Your task to perform on an android device: Apply the Onyx filter to the image and save the image as a copy of the original image.
Image 0: 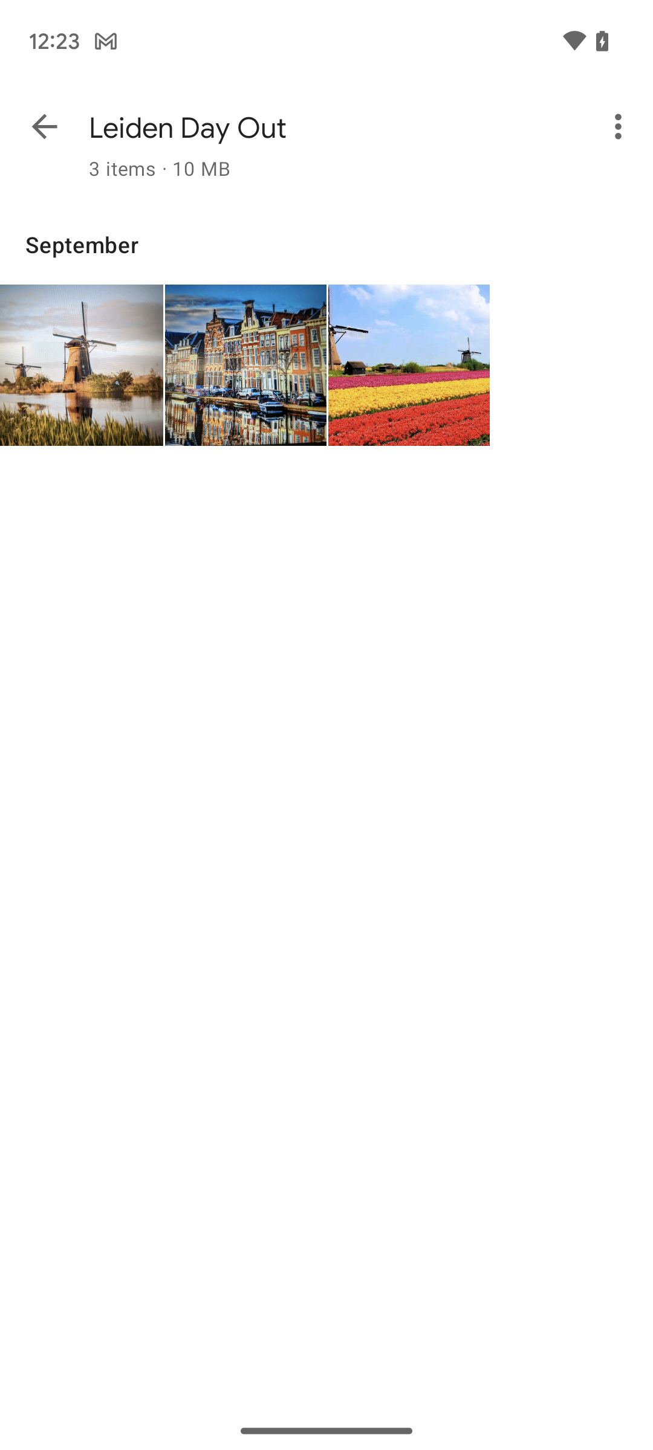
Click on the second image.
Step 0: click (245, 365)
Image 1: 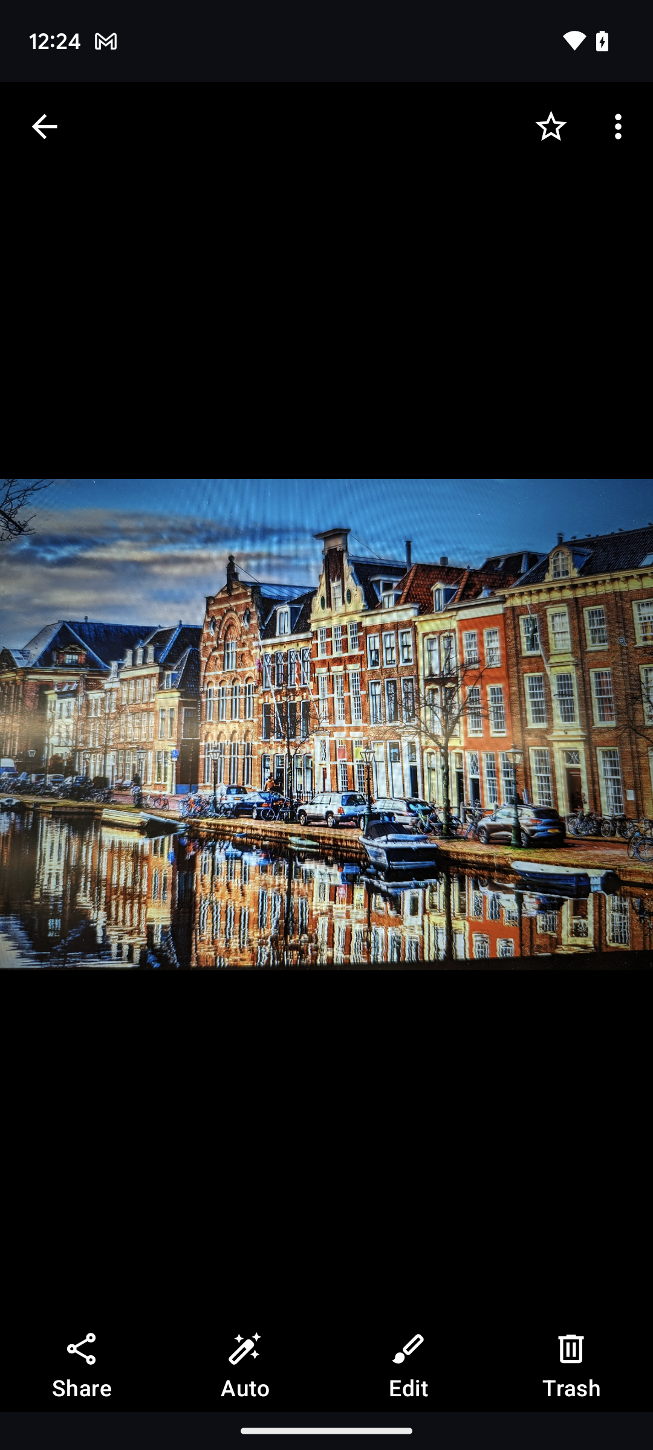
At the bottom of the screen,click on the edit icon.
Step 1: click (408, 1367)
Image 2: 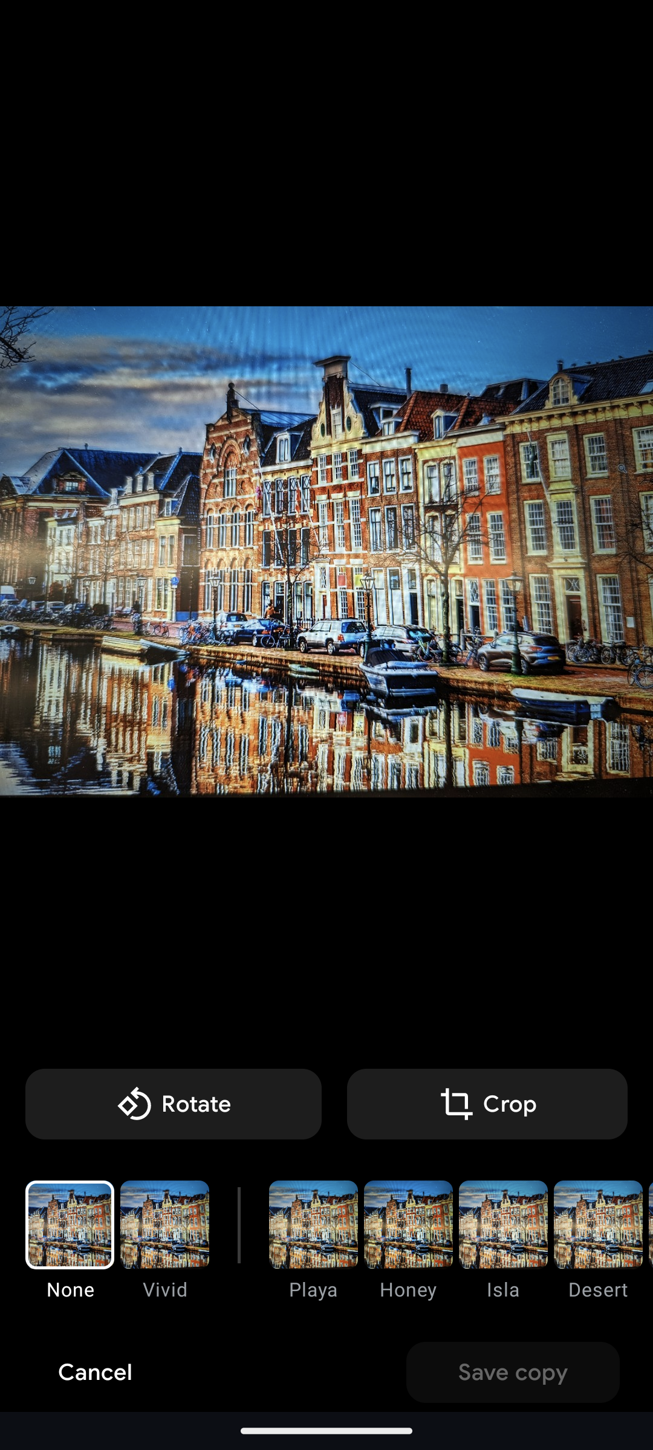
At the bottom Swipe from right to left on the filters until you find the Onyx filter.
Step 2: scroll right
Image 3: 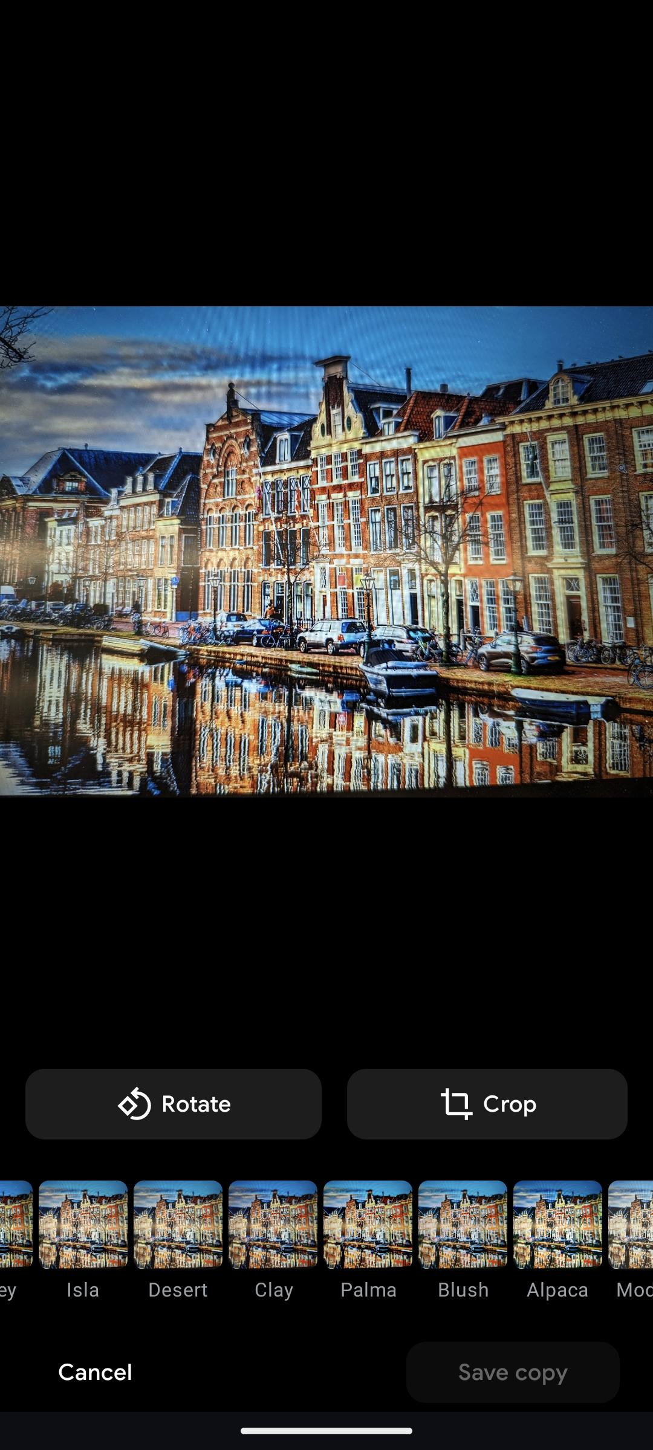
At the bottom Swipe from right to left on the filters until you find the Onyx filter.
Step 3: scroll right
Image 4: 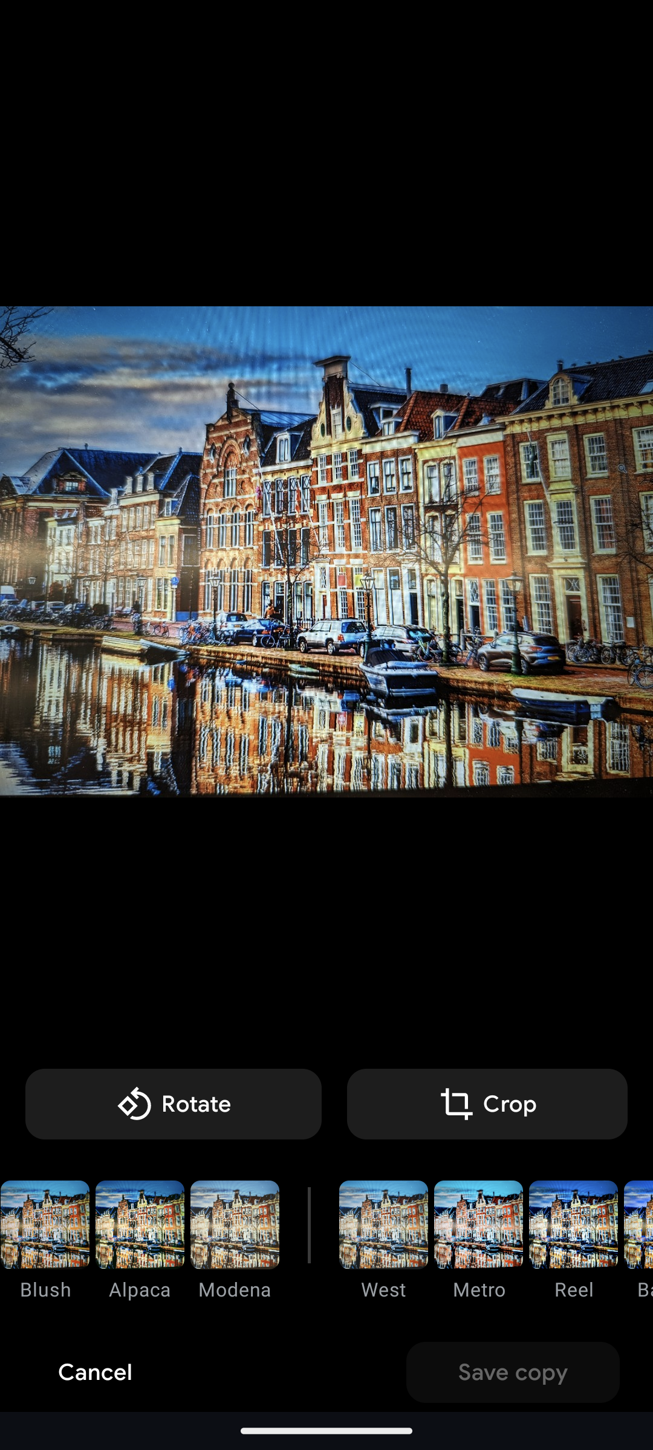
At the bottom Swipe from right to left on the filters until you find the Onyx filter.
Step 4: scroll right
Image 5: 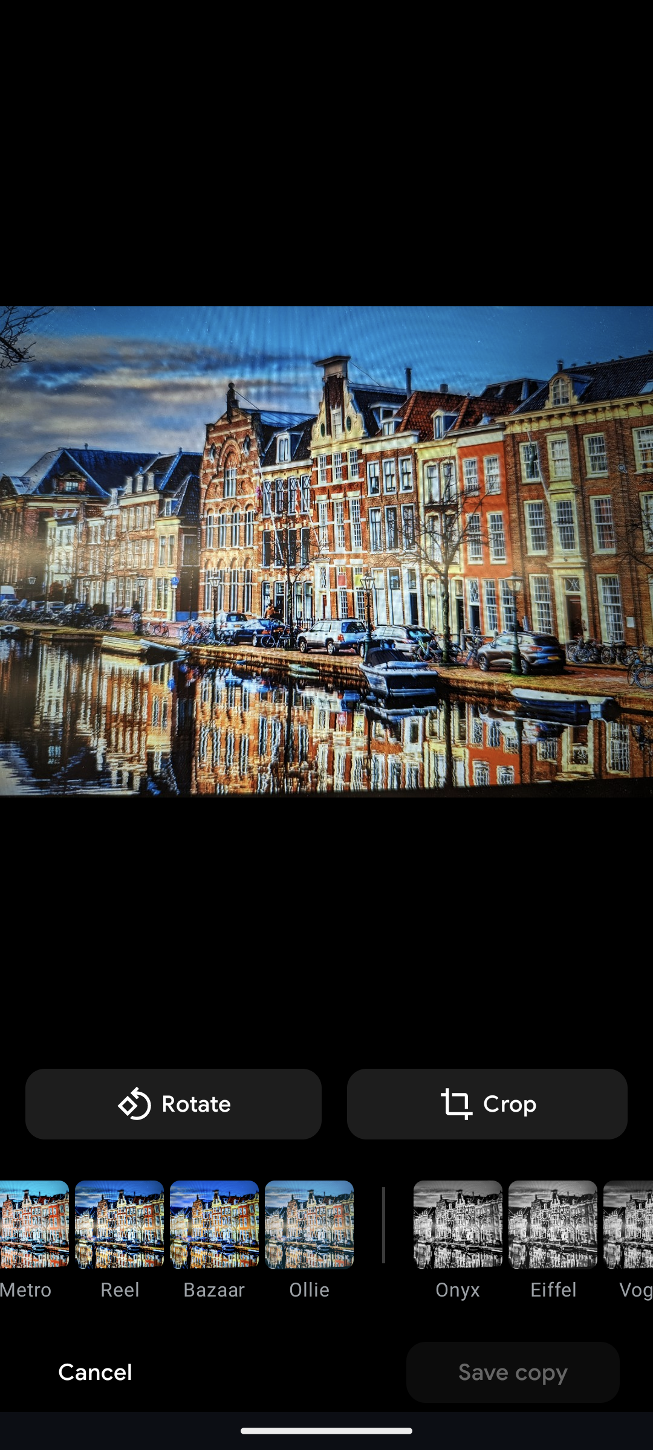
Click on the Onyx Filter.
Step 5: click (458, 1225)
Image 6: 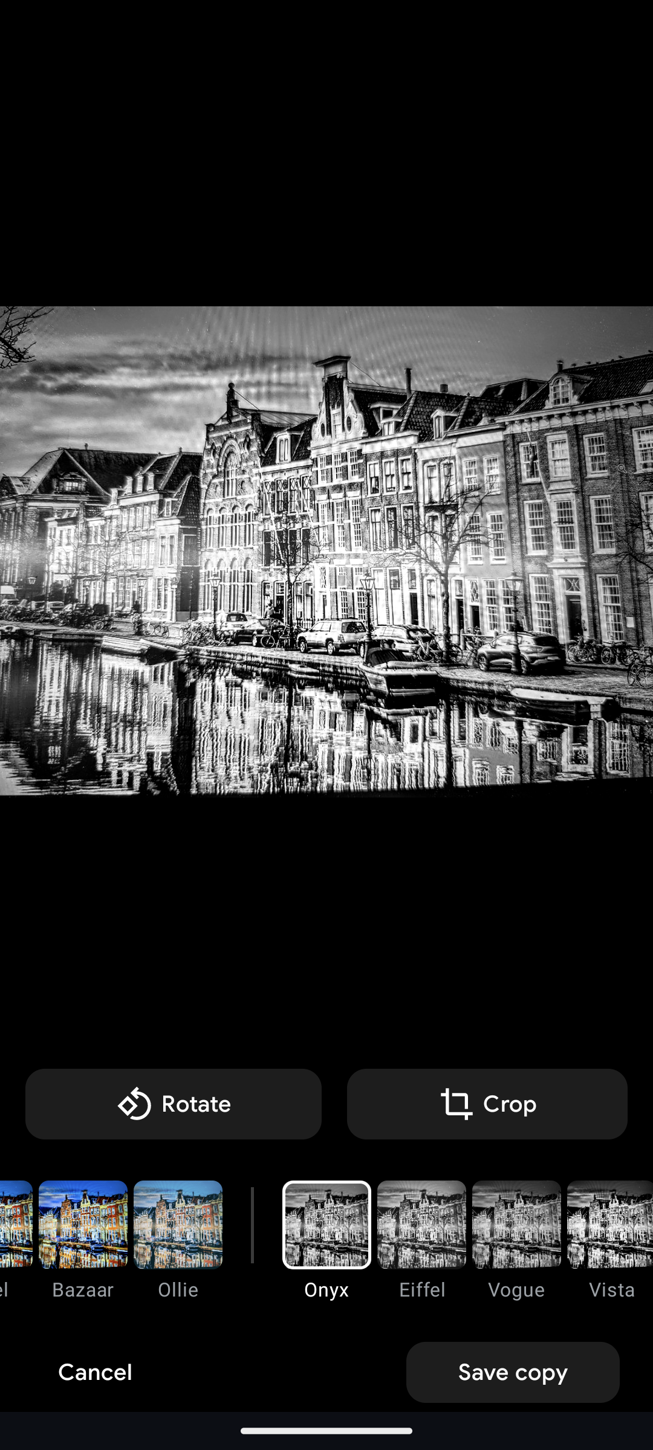
Click on the Save Copy at the bottom of the screen.
Step 6: click (513, 1372)